Your task to perform on an android device: Search for the sofa for my living room in the Moglix app.
Image 0: 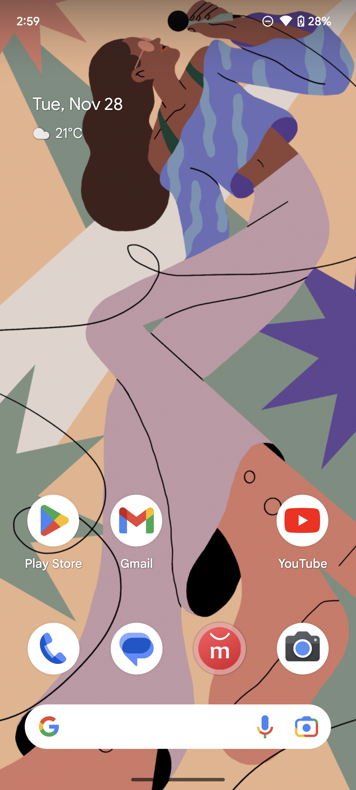
Open Moglix app.
Step 0: open app "Moglix"
Image 1: 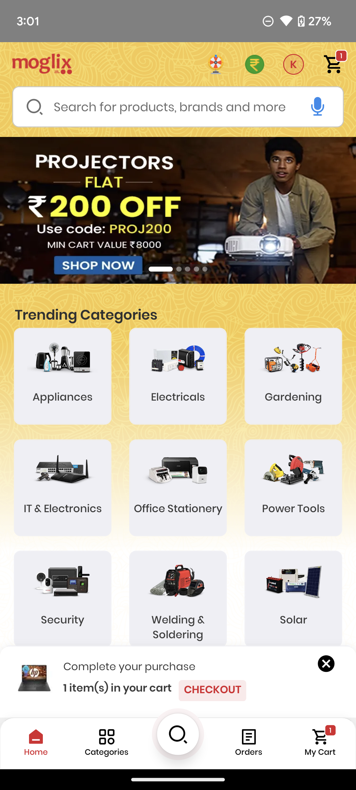
Click on the search bar on the top of the screen.
Step 1: click (169, 106)
Image 2: 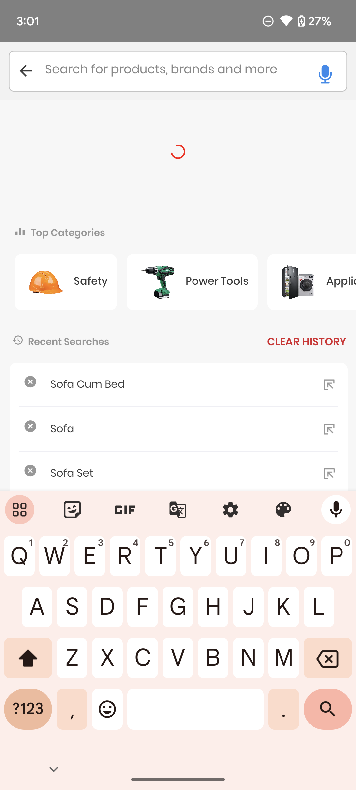
Click on the search bar on the top of the screen.
Step 2: wait
Image 3: 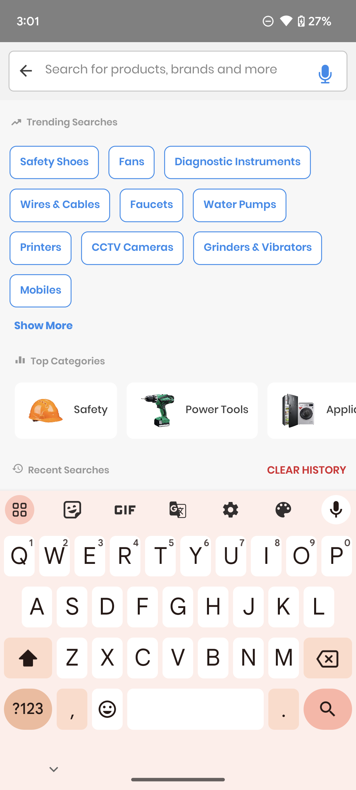
Type sofa set on the screen.
Step 3: type "Sofa set"
Image 4: 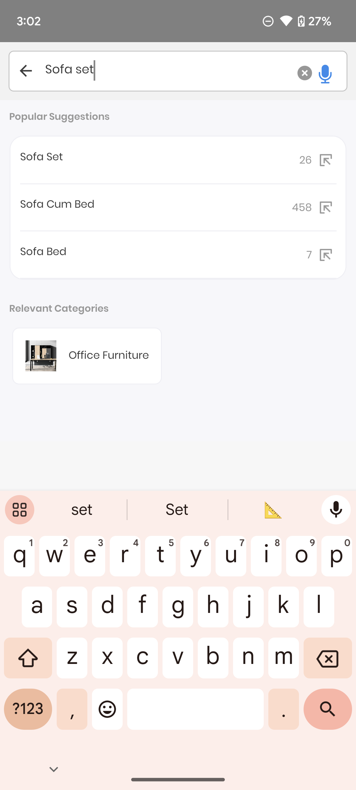
Click on the first suggestion on the screen.
Step 4: click (147, 157)